Your task to perform on an android device: I want to check all messages from Natalie Larson's chats because if there is a mistake in any message, I will correct it, so view all messages in Natalie Larson's chats in the Snapchat app.
Image 0: 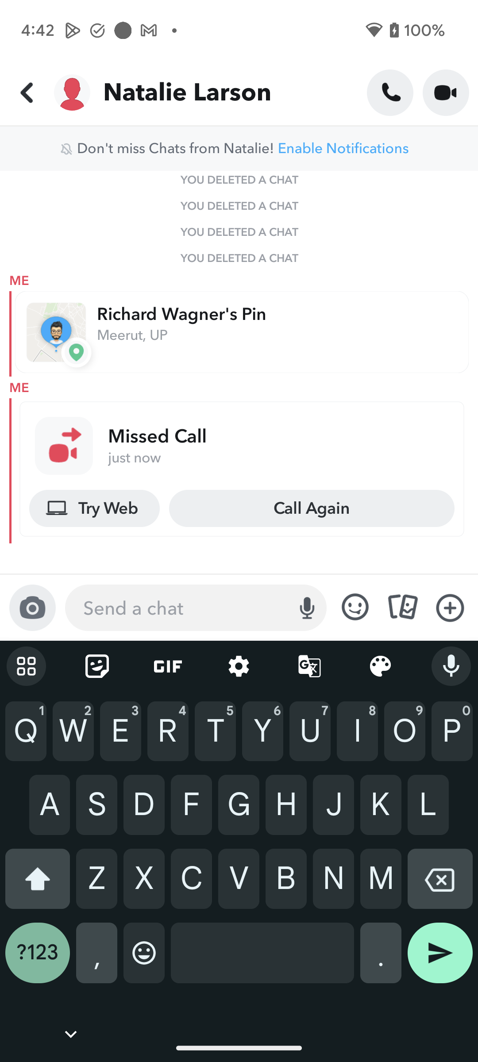
Scroll up to view all messages from Natalie Larson.
Step 0: scroll up
Image 2: 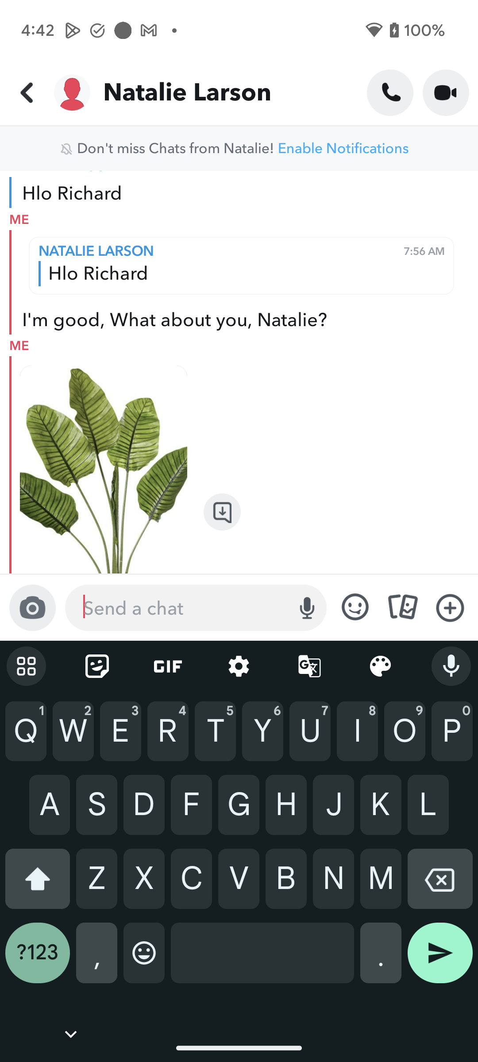
Scroll up to view all messages from Natalie Larson.
Step 2: scroll up